Your task to perform on an android device: As I am planning to visit Dubai next week, search for a one-way flight from Dundee to Dubai on October 22 for two Adults in economy class in the Expedia app.
Image 0: 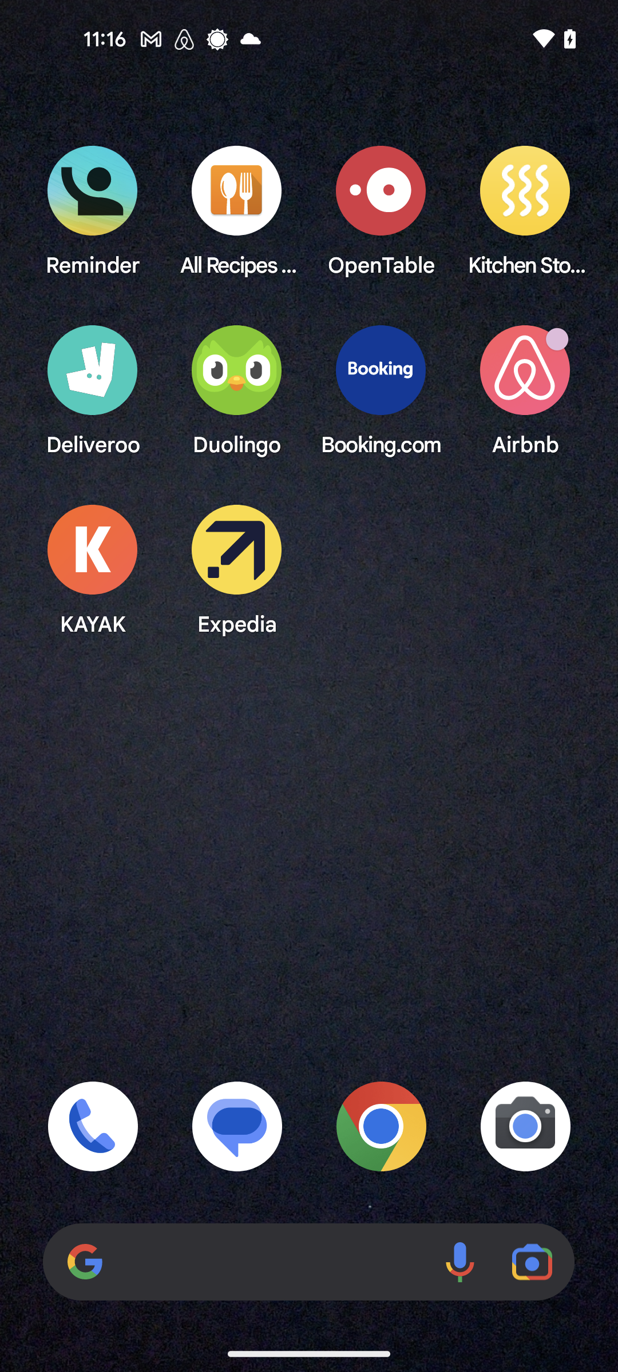
Open the Expedia app
Step 0: open app "Expedia"
Image 1: 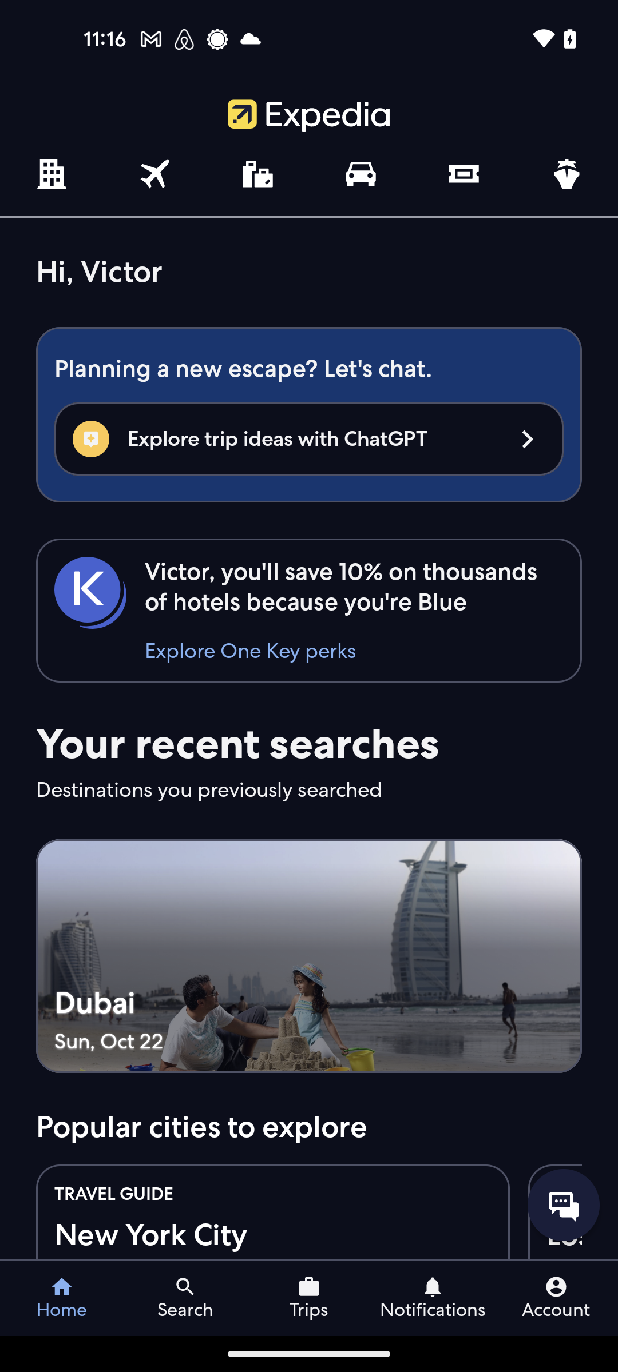
Go to the Flights tab
Step 1: click (151, 193)
Image 2: 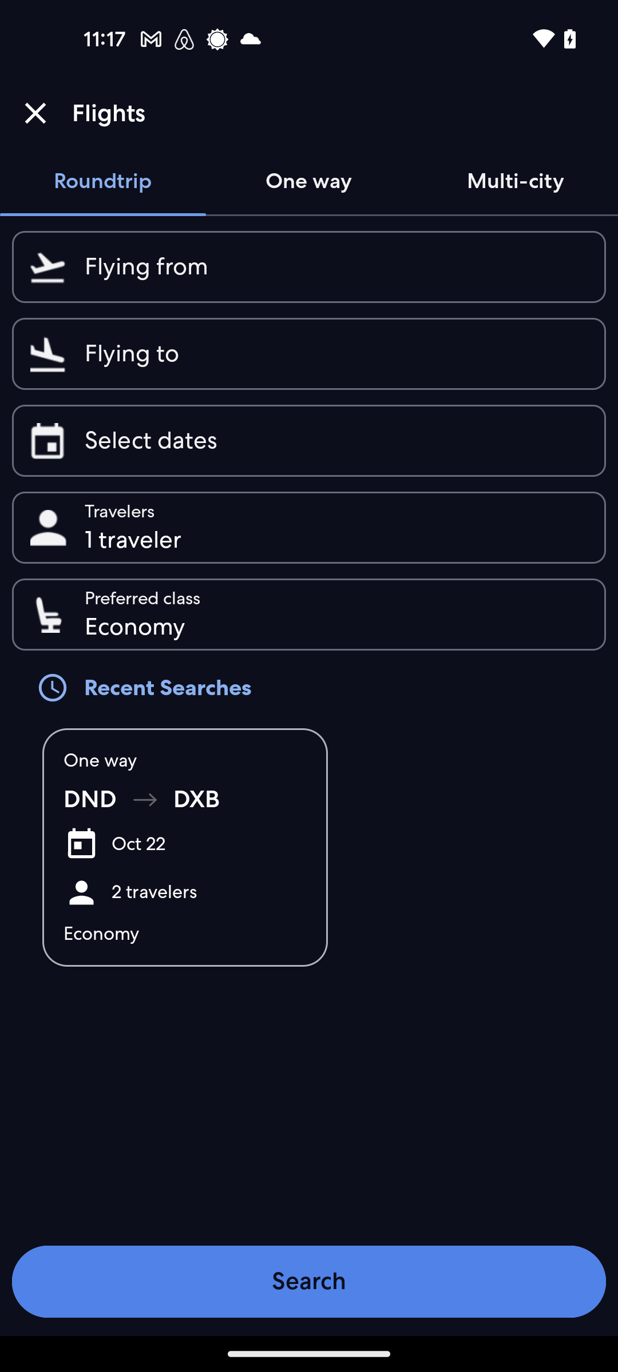
Click on the One way trip tab
Step 2: click (308, 181)
Image 3: 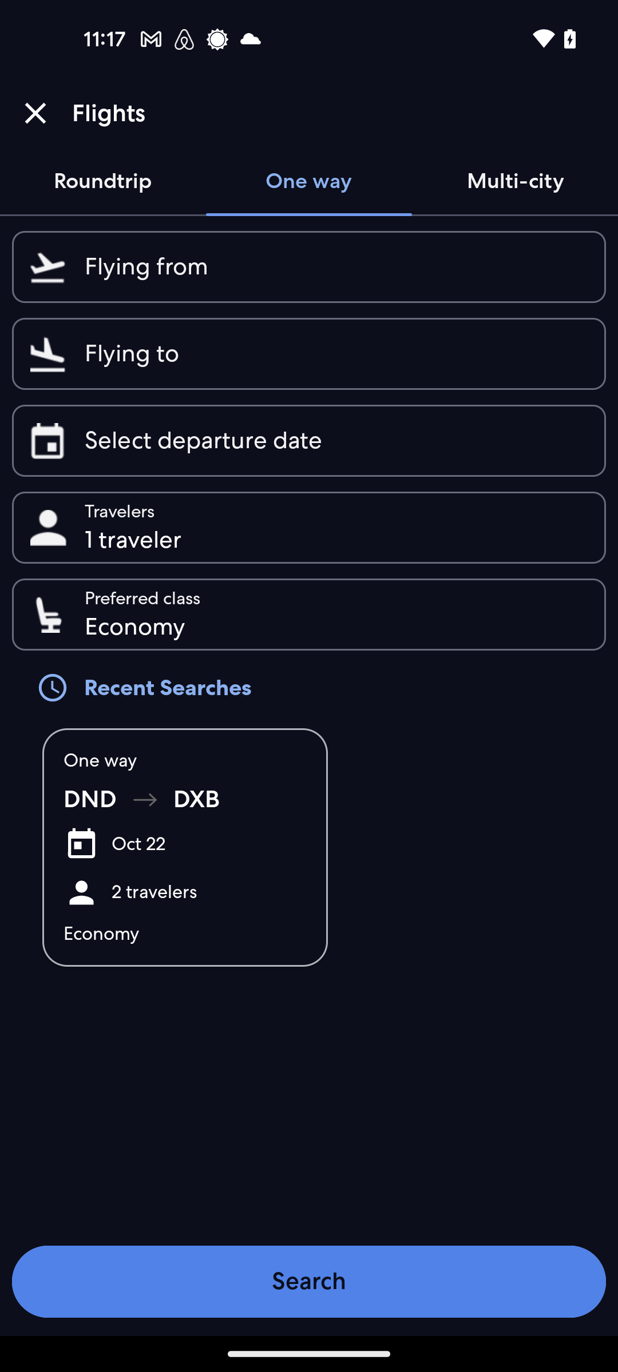
Click on the Flying from search bar
Step 3: click (336, 267)
Image 5: 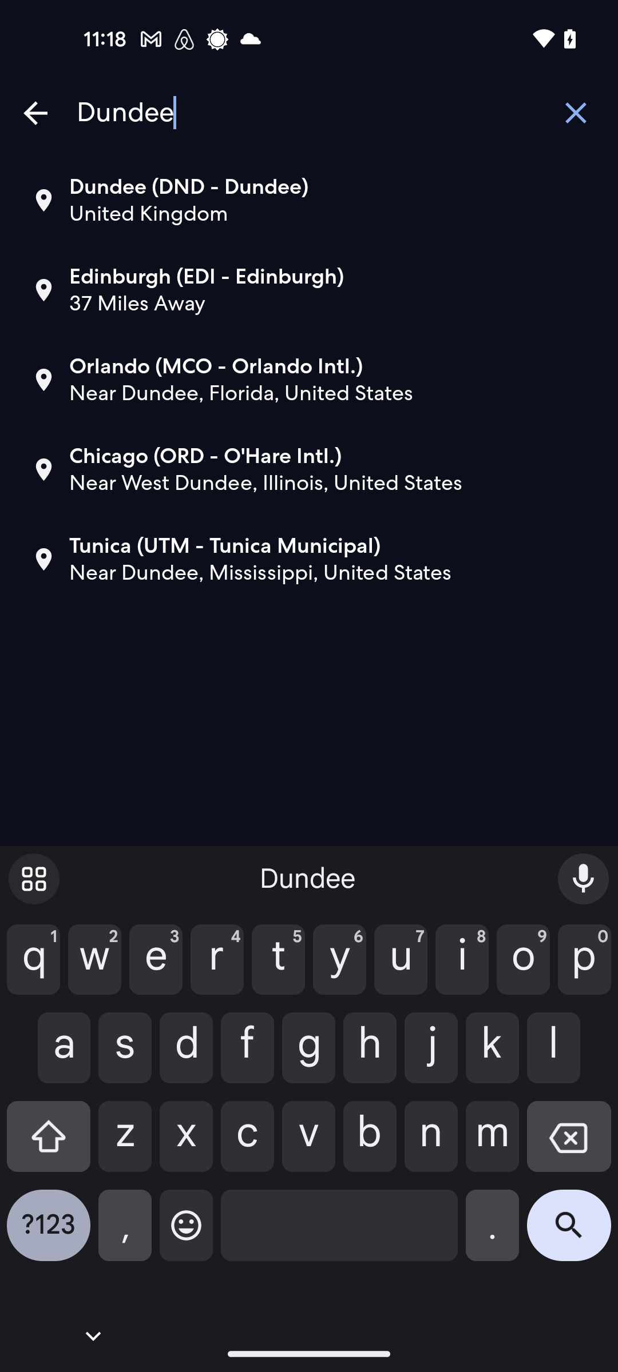
Click on the first suggested result
Step 5: click (148, 214)
Image 6: 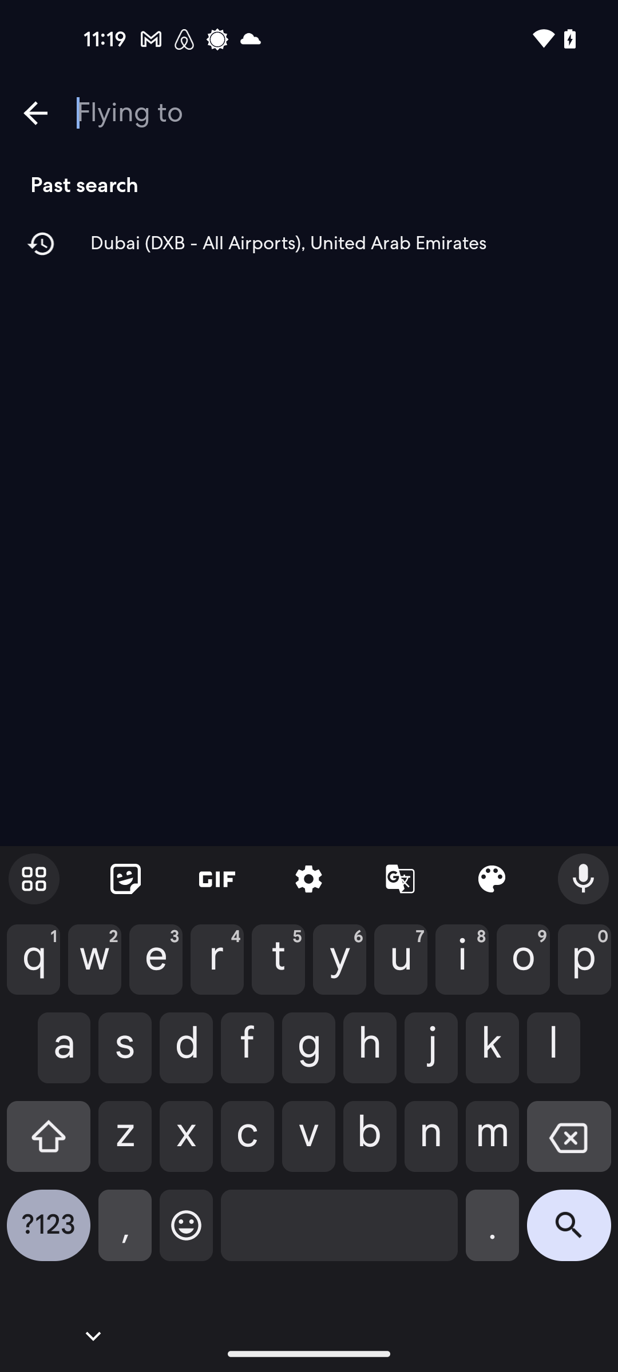
Type Dubai in the Flying to search bar
Step 6: type "Dubai"
Image 7: 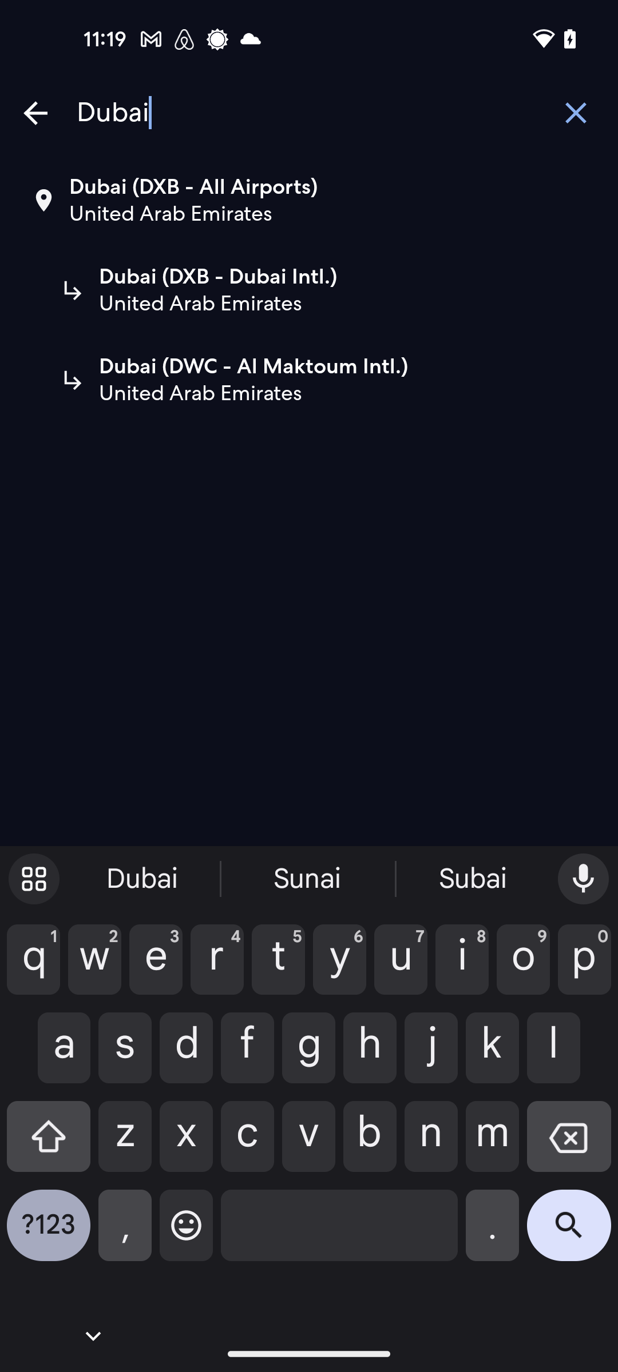
Click on the search button in the keyboard
Step 7: click (569, 1234)
Image 8: 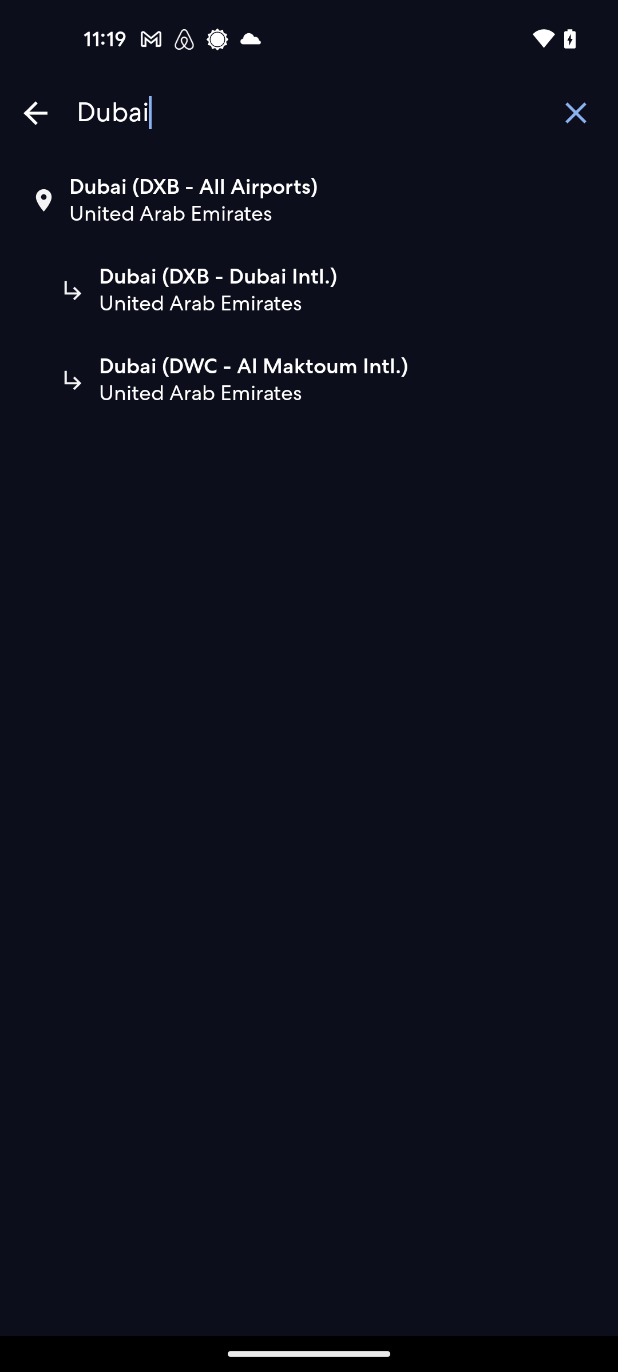
Click on the first suggested search result
Step 8: click (171, 214)
Image 10: 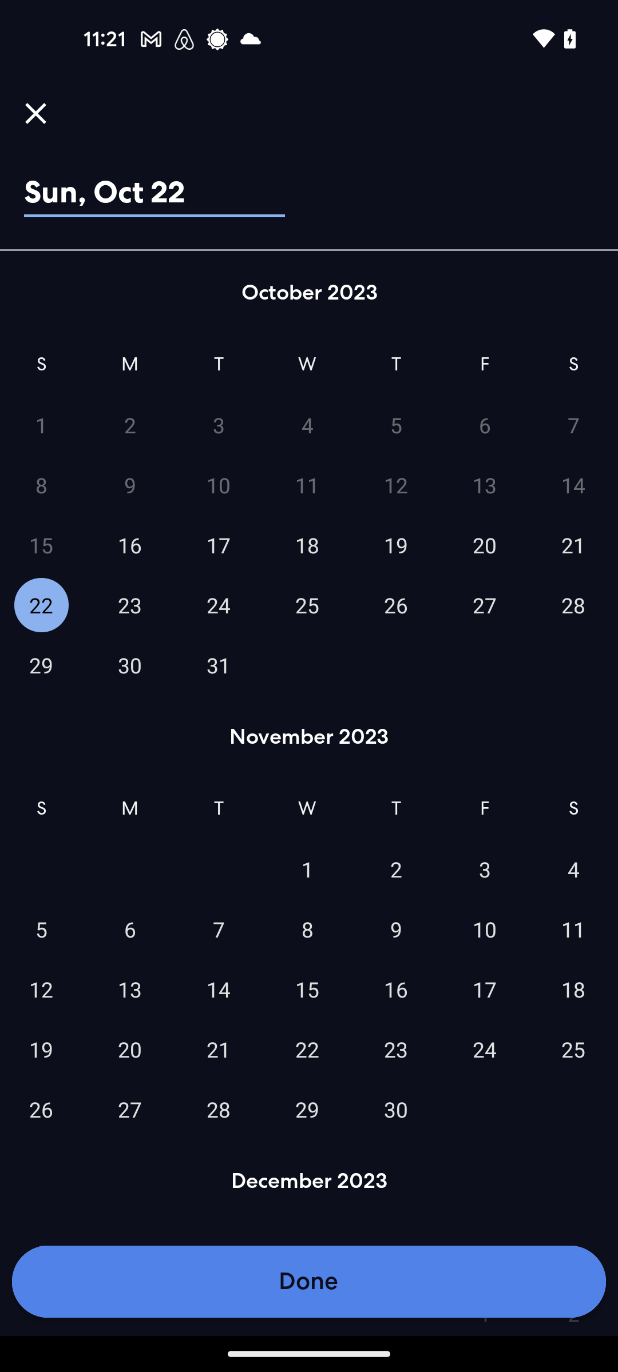
Click on the Done button at the bottom of the screen
Step 10: click (308, 1281)
Image 11: 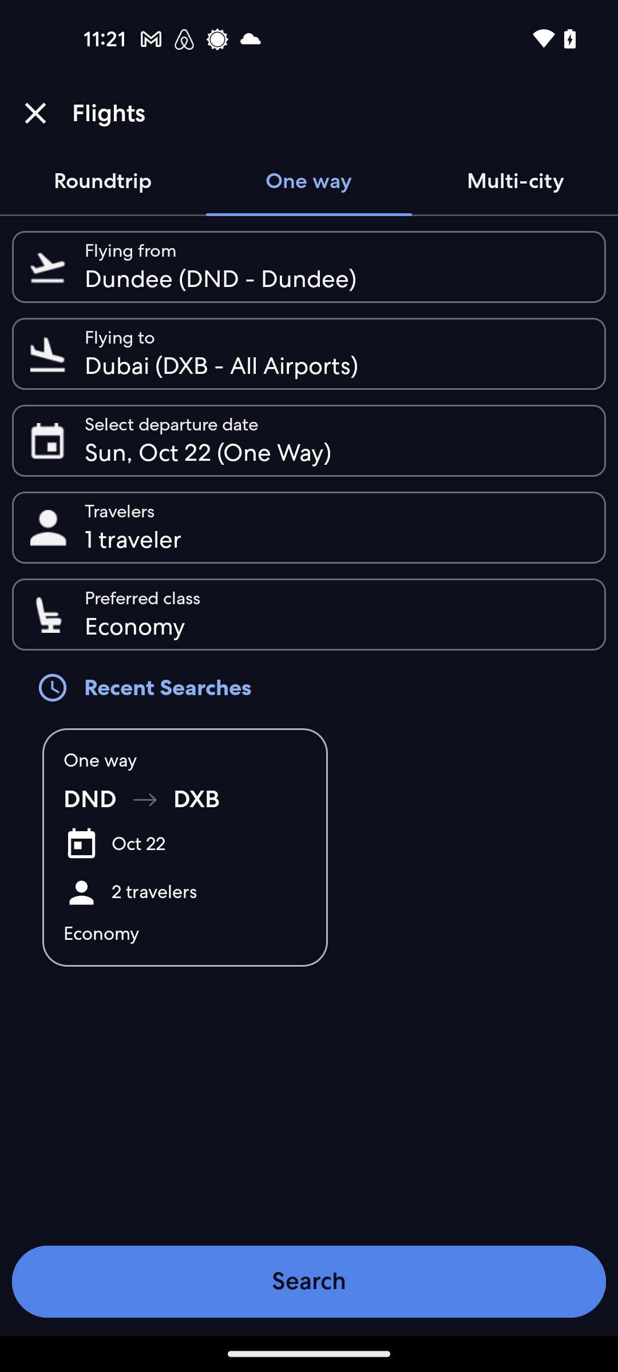
Go to the travelers column
Step 11: click (336, 528)
Image 12: 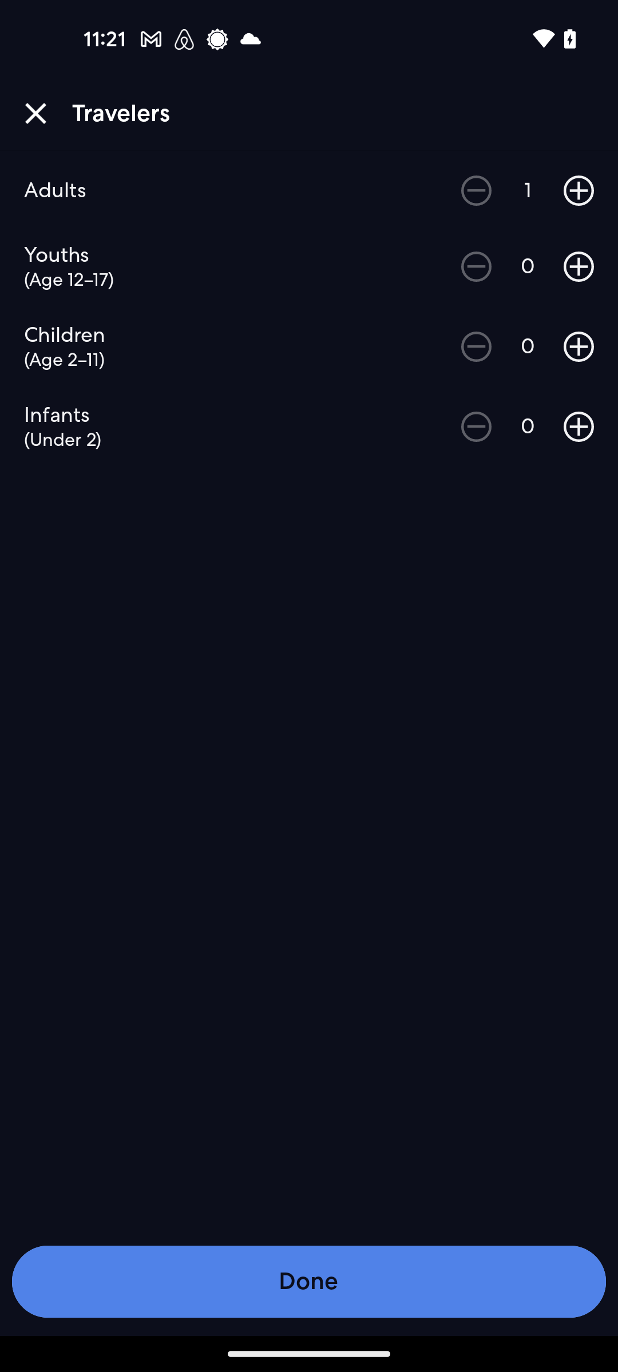
Click on the plus button next to the Adults
Step 12: click (579, 190)
Image 13: 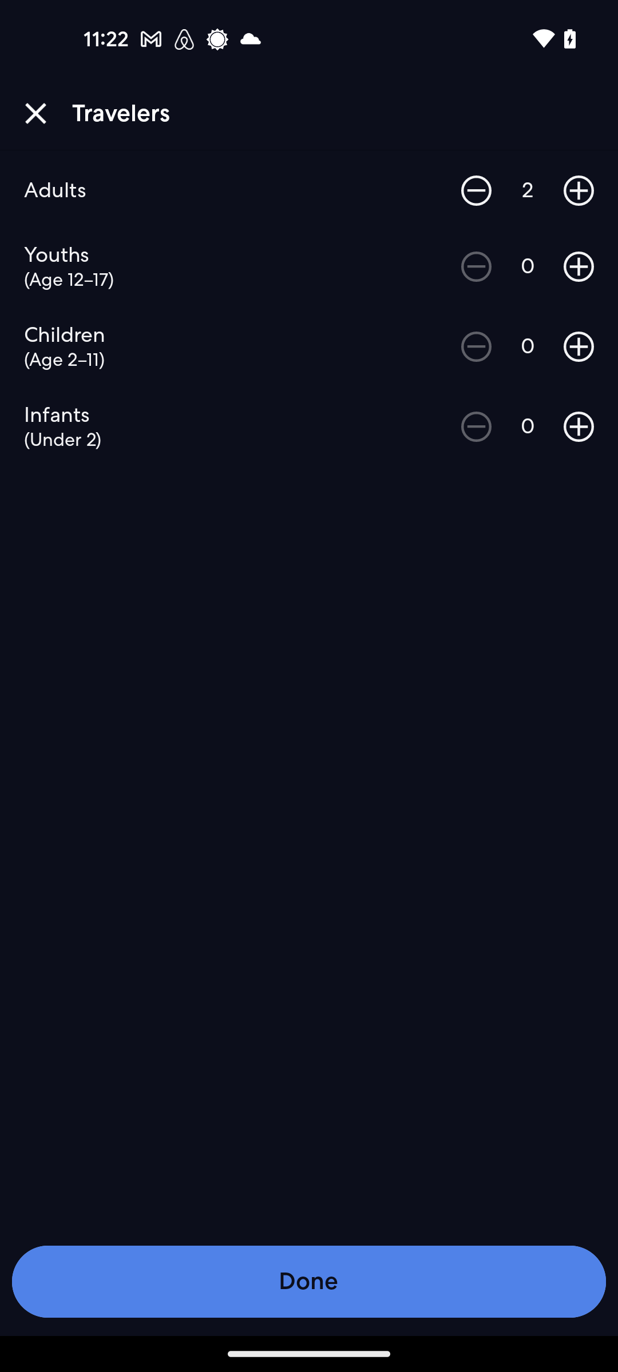
Click on the Done button at the bottom of the screen
Step 13: click (308, 1281)
Image 14: 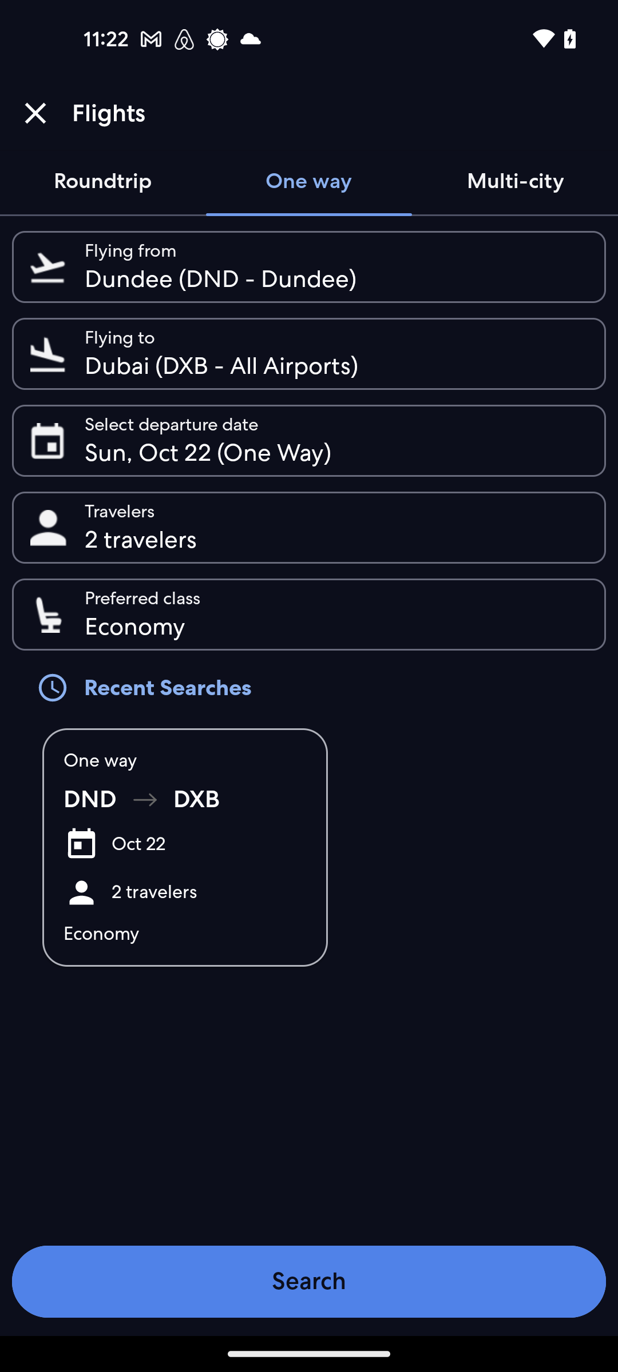
Click on the search button at the bottom of the screen
Step 14: click (309, 1281)